Your task to perform on an android device: i would like to change the  first recording  title to   " Speech" using the voice recorder app 
Image 0: 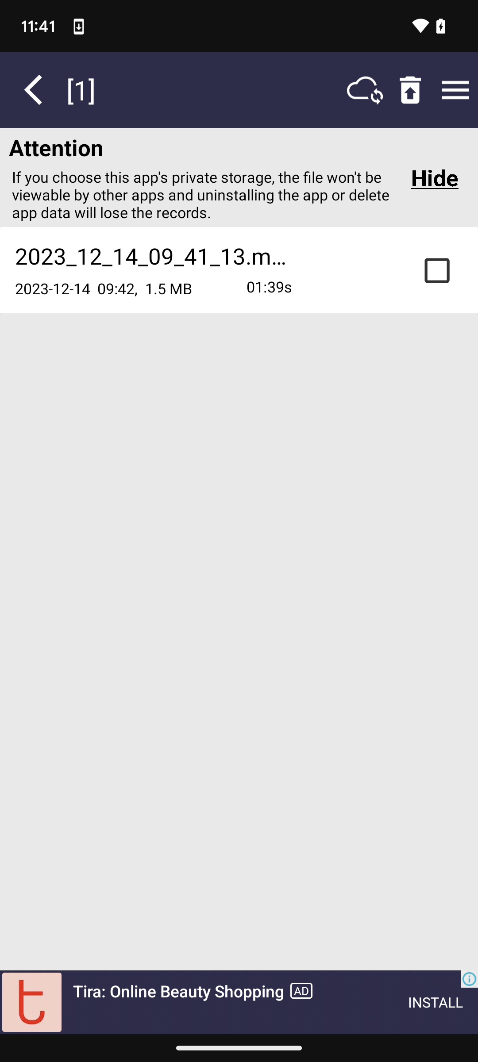
to label an audio click on the square button at the screen
Step 0: click (437, 279)
Image 2: 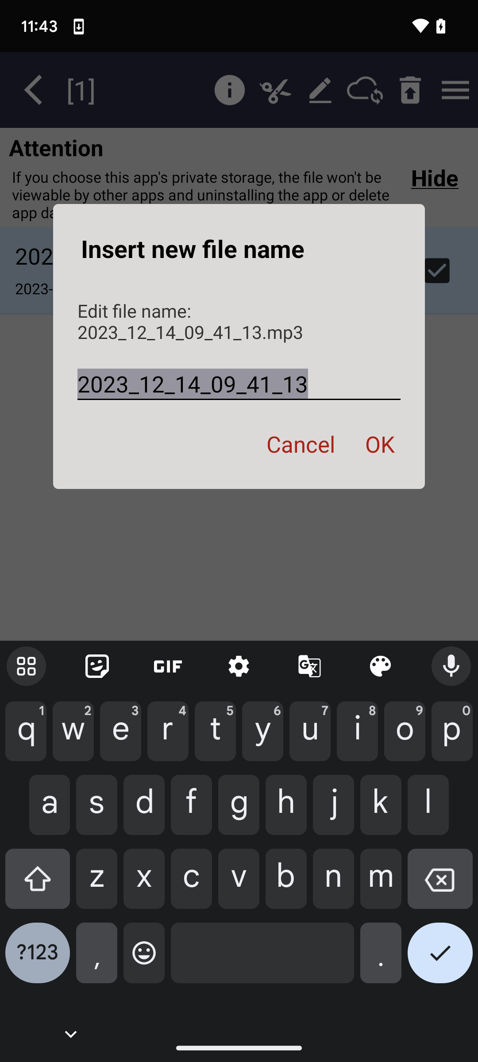
from the pop up window keyboard click on the backspace button at the screen 
Step 2: click (440, 885)
Image 3: 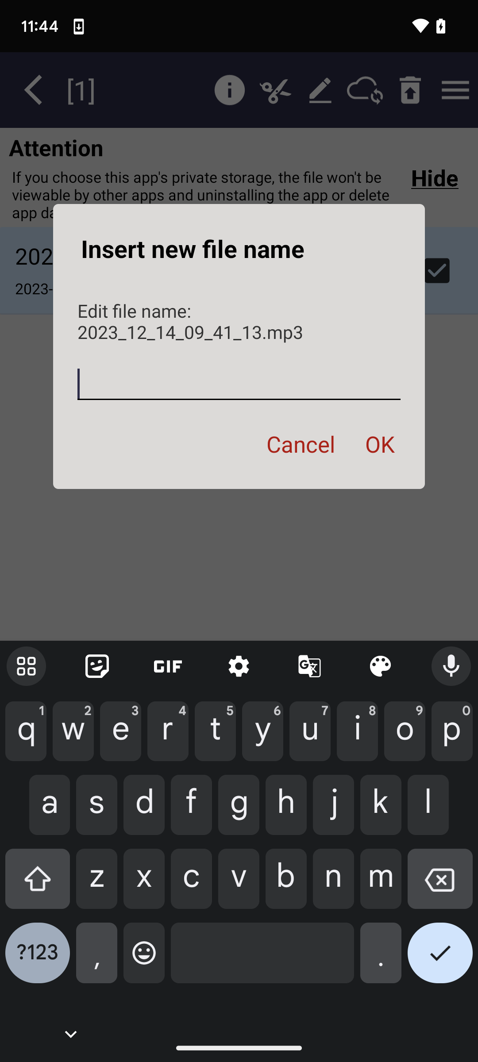
type speech in insert new file name window pop up at the center of the screen
Step 3: type "speech"
Image 4: 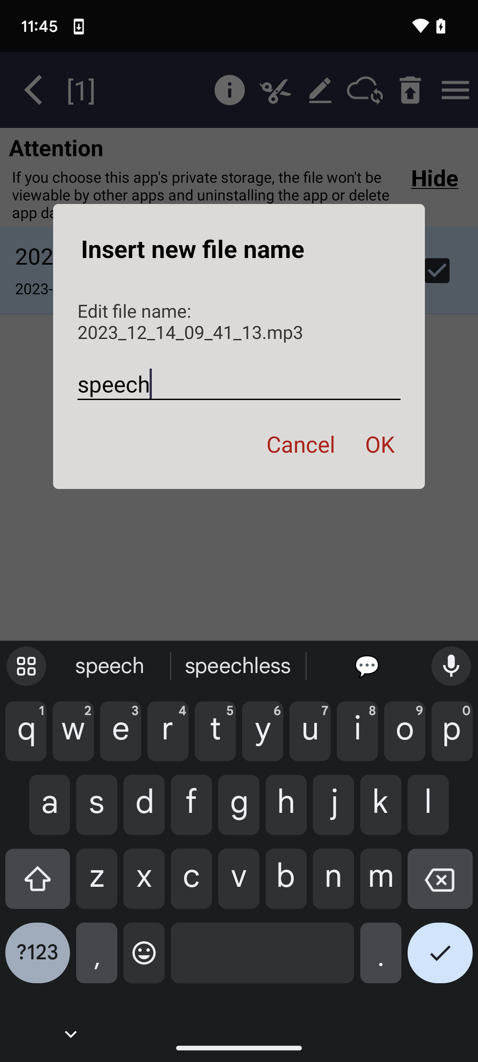
click ok button at the screen in pop up window
Step 4: click (380, 443)